Your task to perform on an android device: Open the Simple Calculator app and add two numbers 8 and 9 
Image 1: 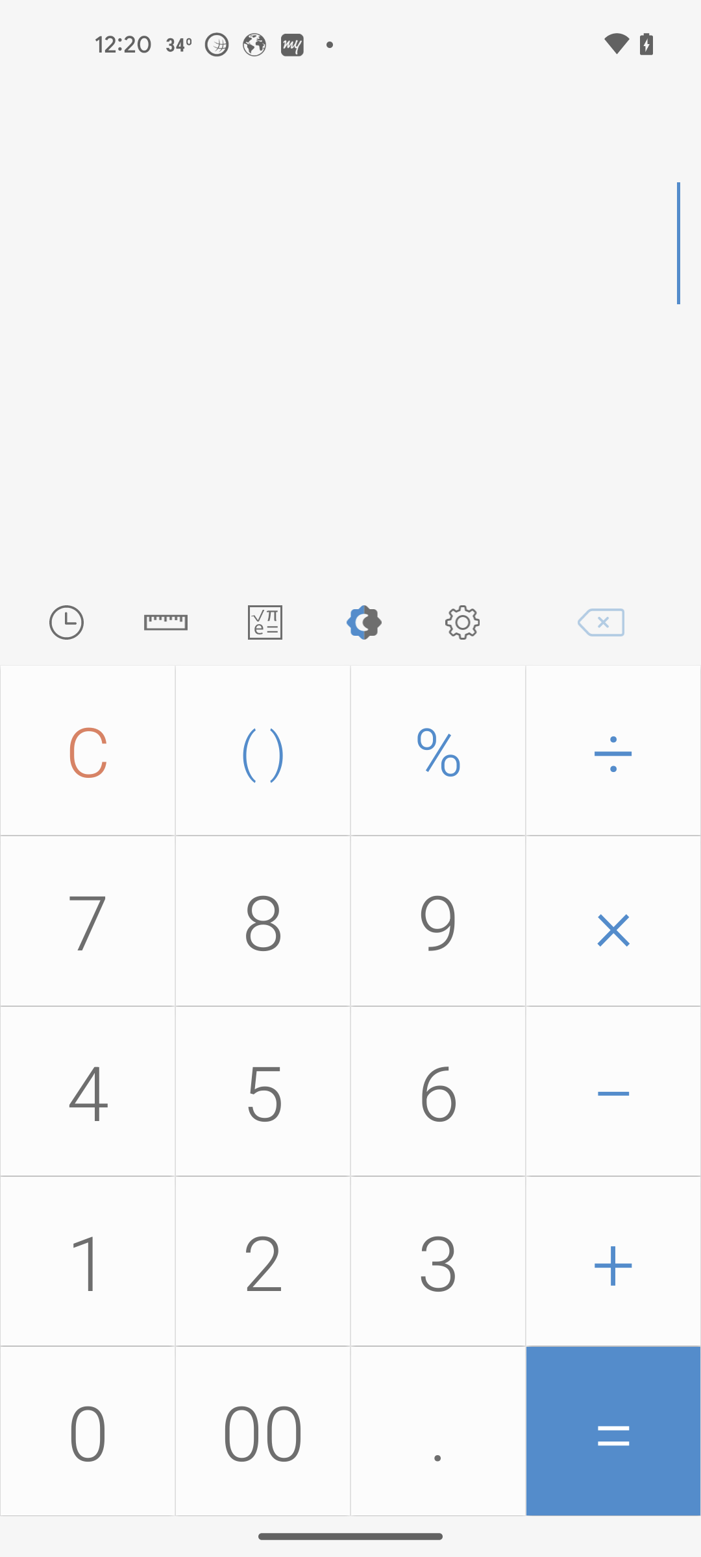
click on 8
Step 1: click (263, 921)
Image 2: 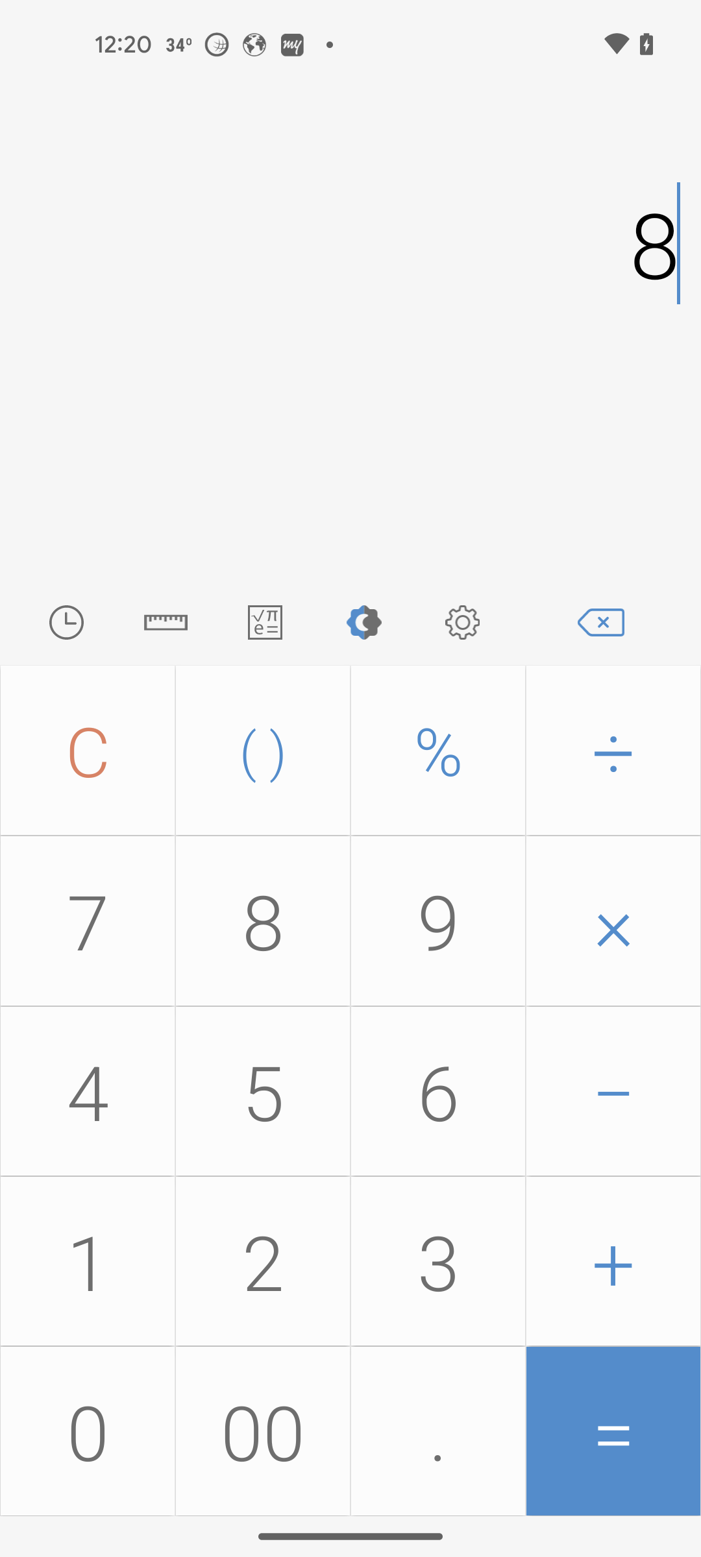
click on plus button
Step 2: click (613, 1261)
Image 3: 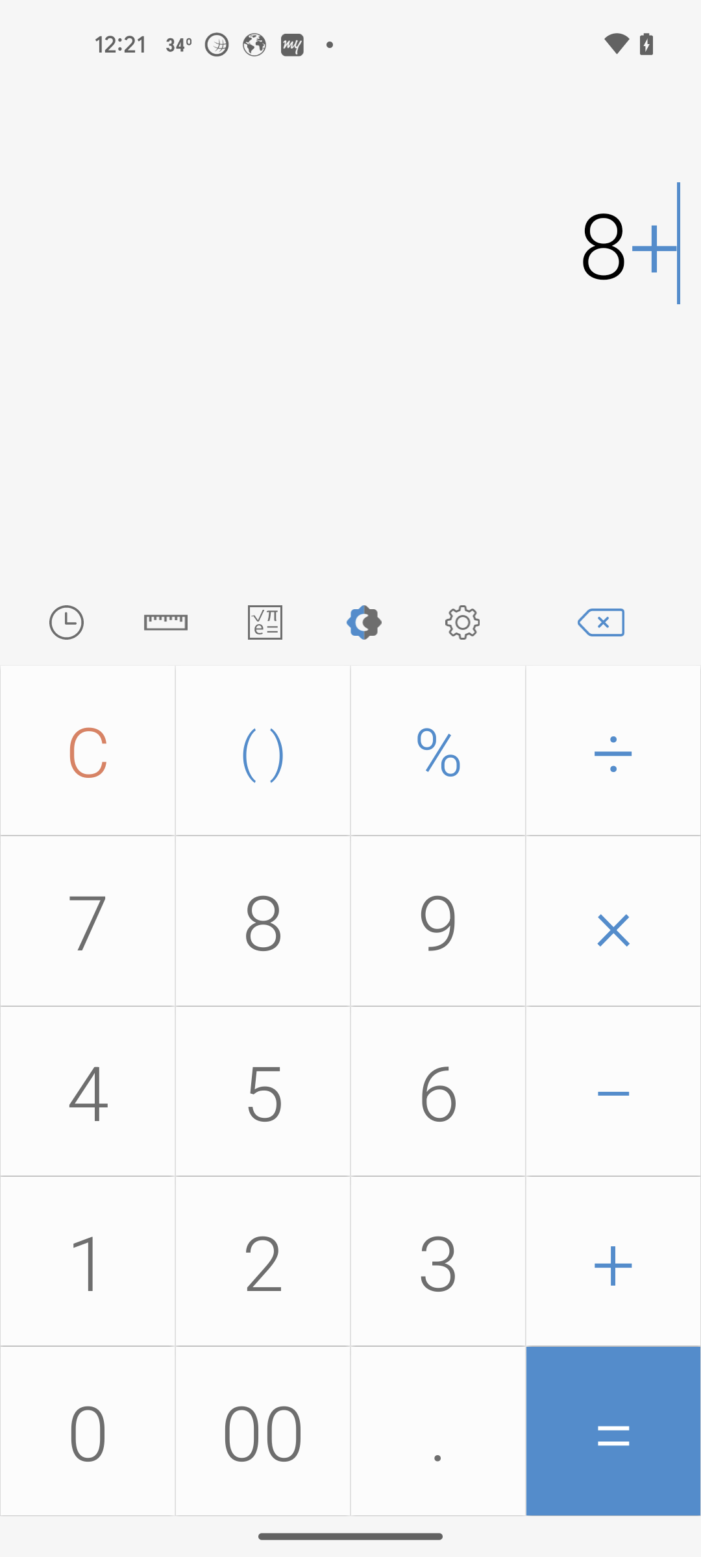
click on 9
Step 3: click (438, 921)
Image 4: 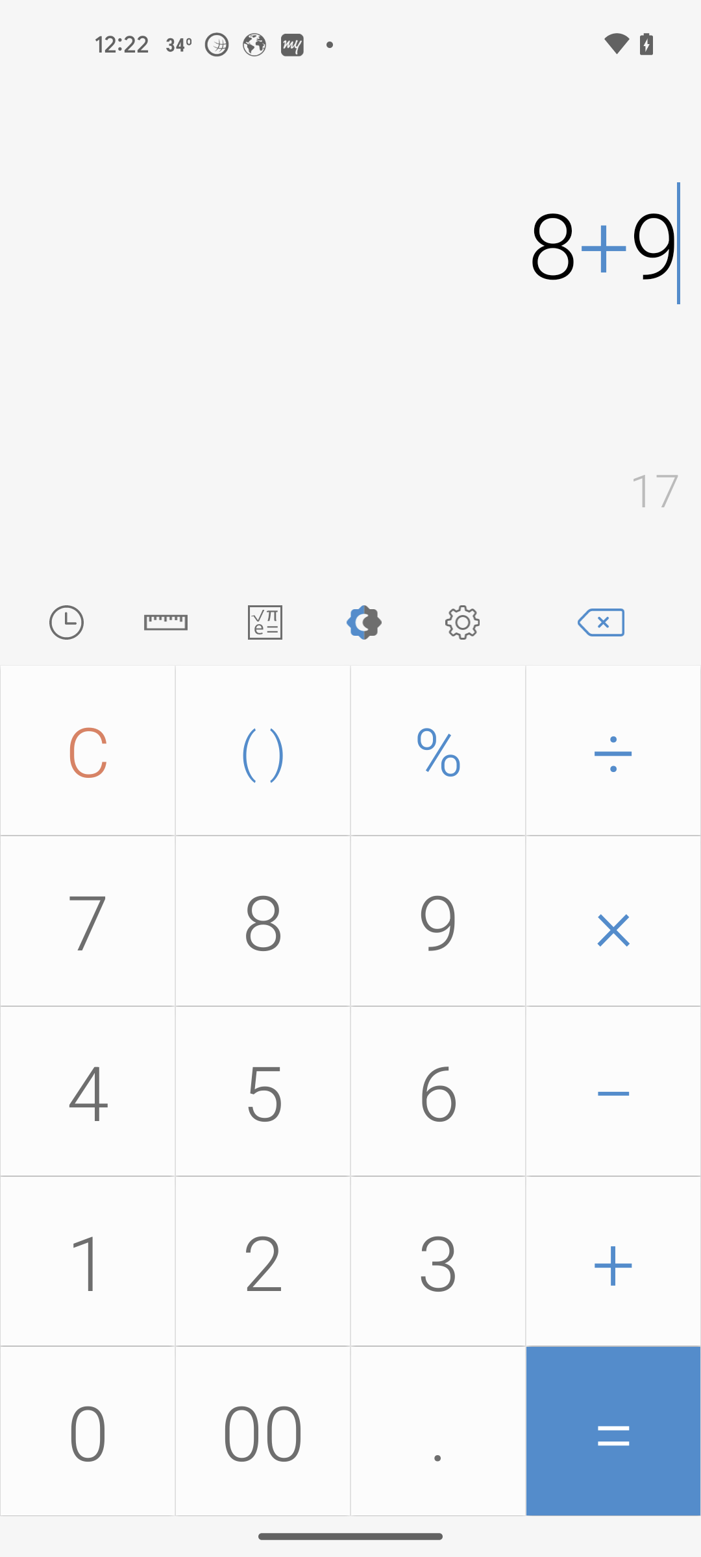
click  on equal button
Step 4: click (613, 1431)